Your task to perform on an android device: find the value of sin 20 in calculator app
Image 0: 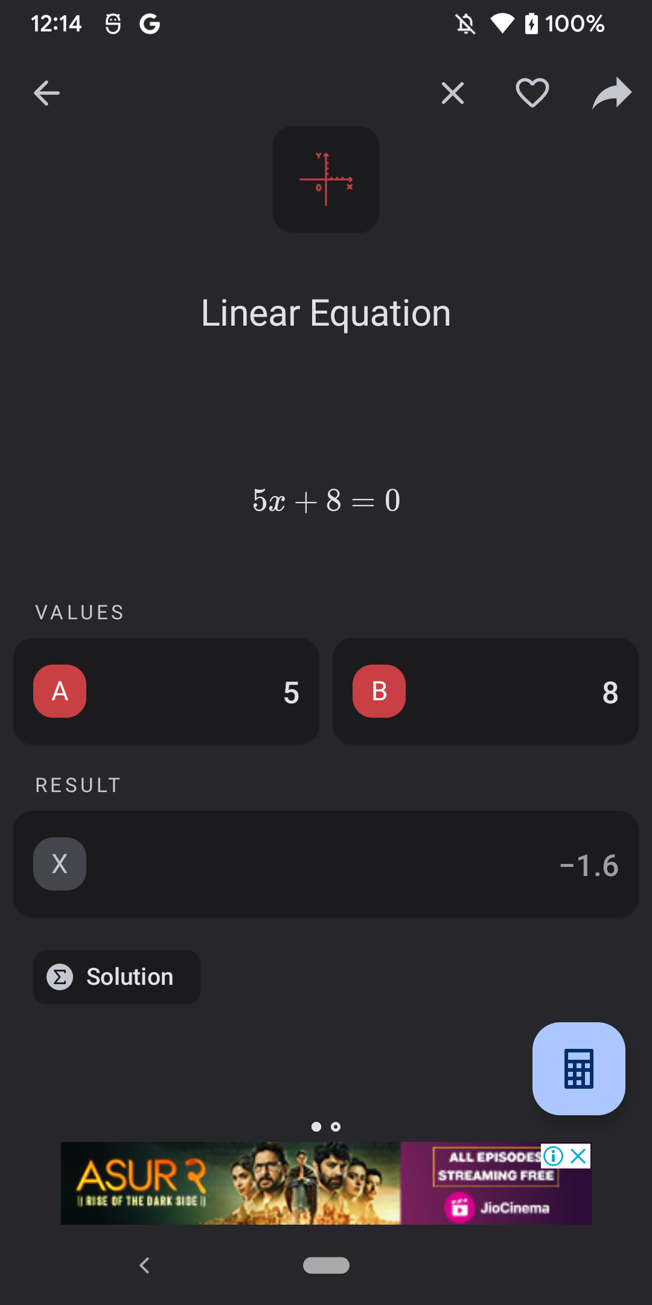
go back
Step 0: press back button
Image 1: 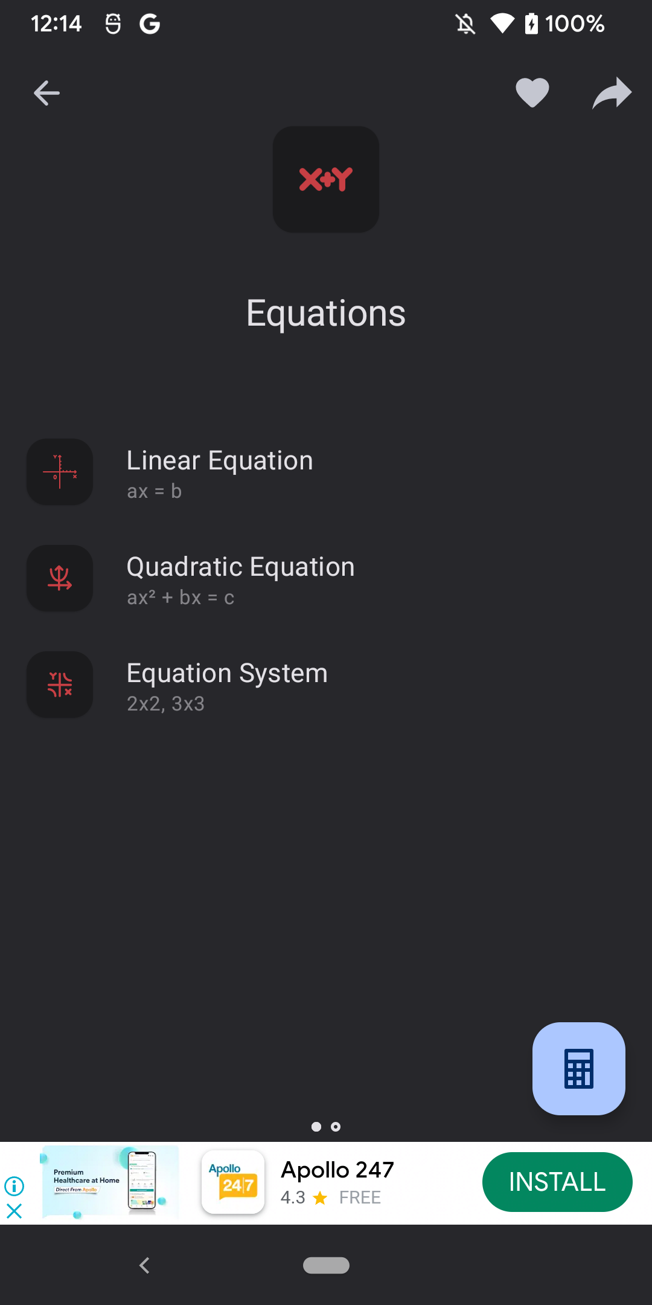
go back
Step 1: press back button
Image 2: 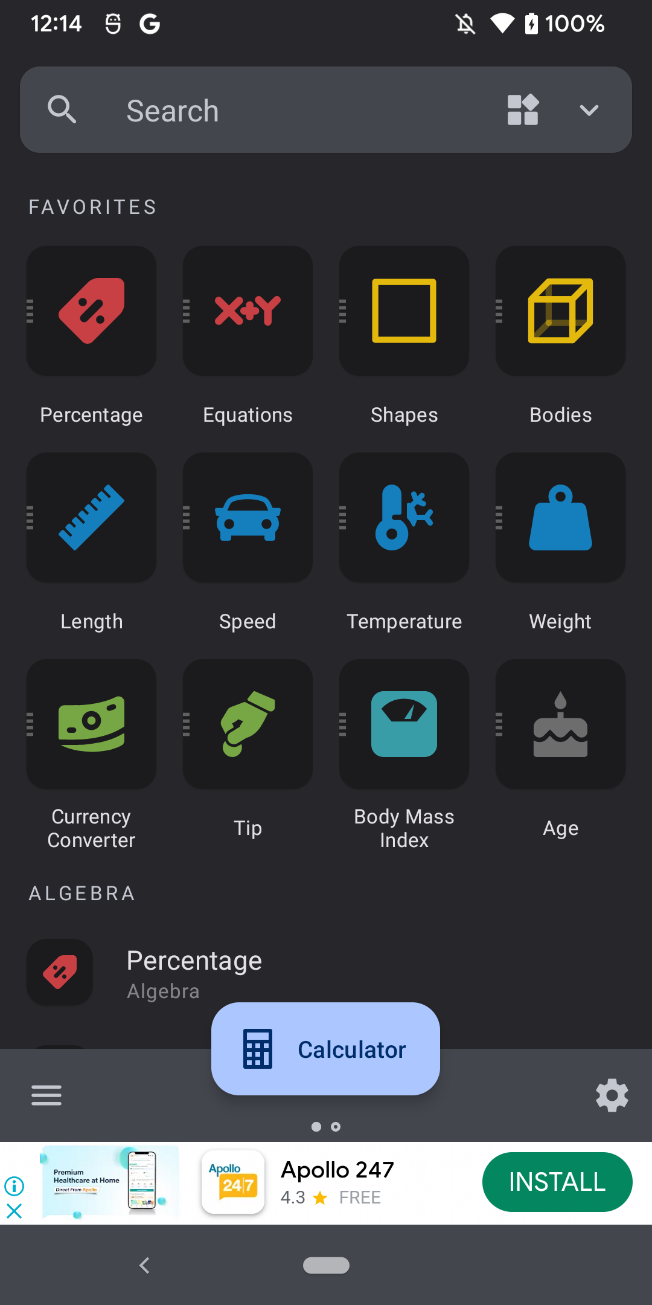
click on Calculator at the bottom of the screen
Step 2: click (376, 1065)
Image 3: 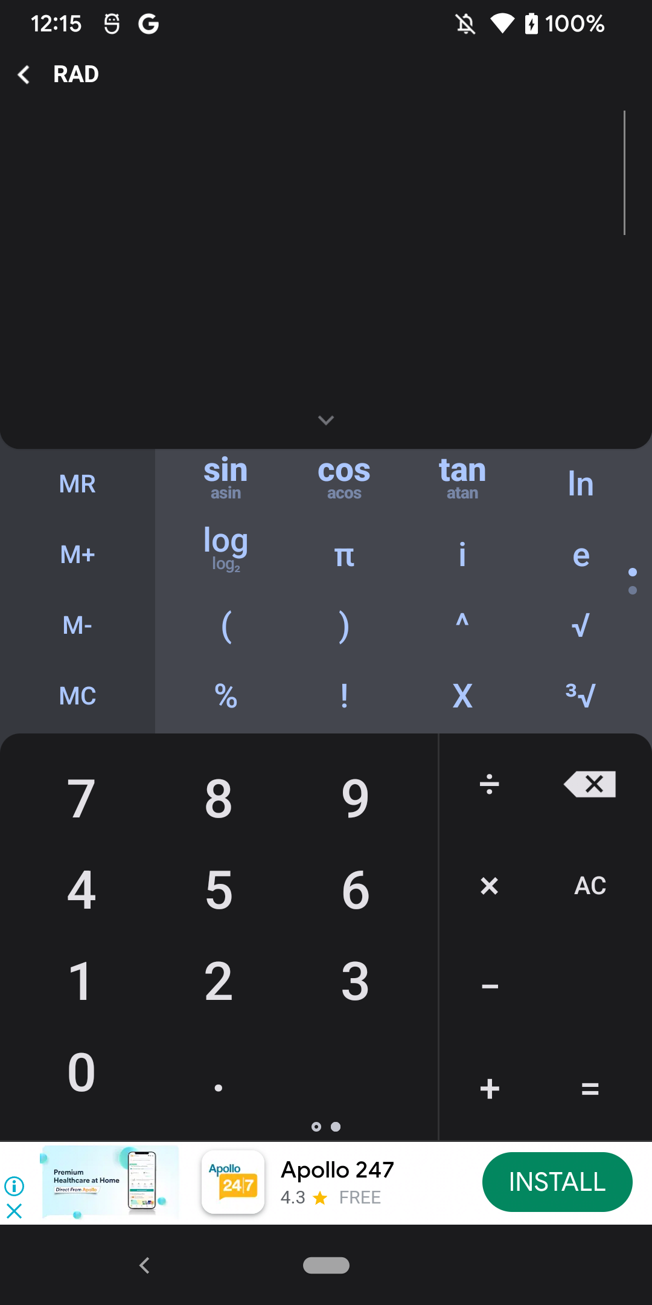
click on sin
Step 3: click (226, 484)
Image 4: 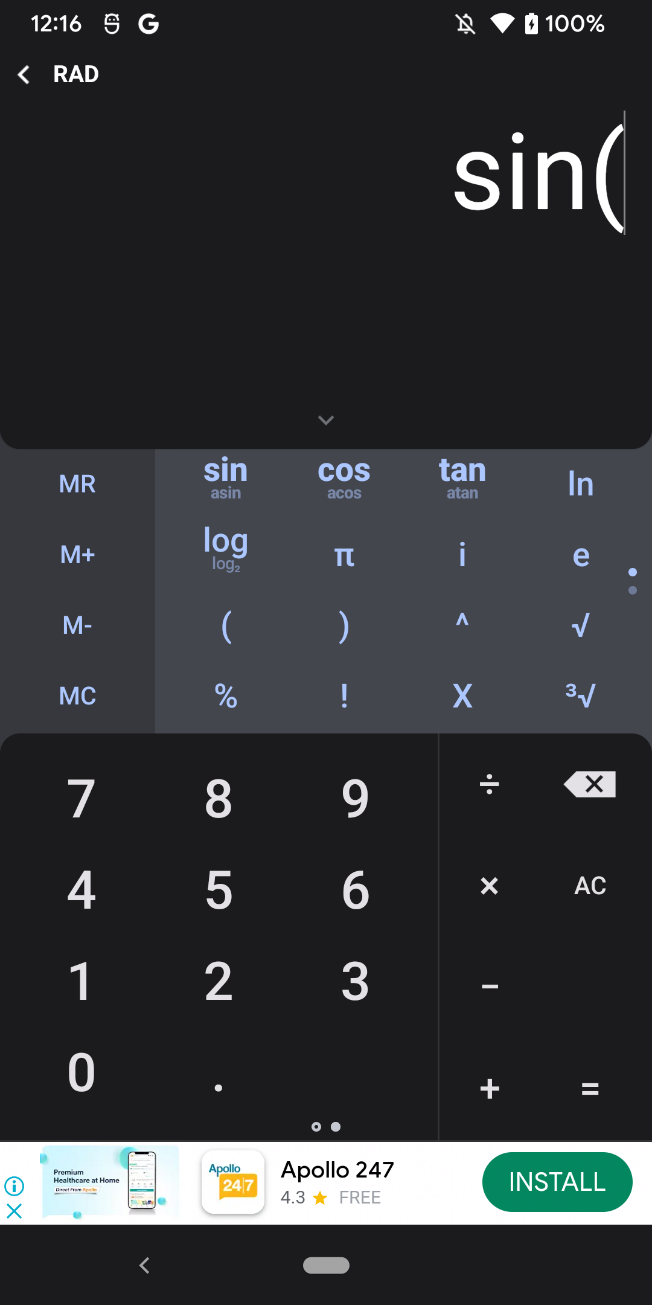
enter the number 20
Step 4: click (343, 990)
Image 5: 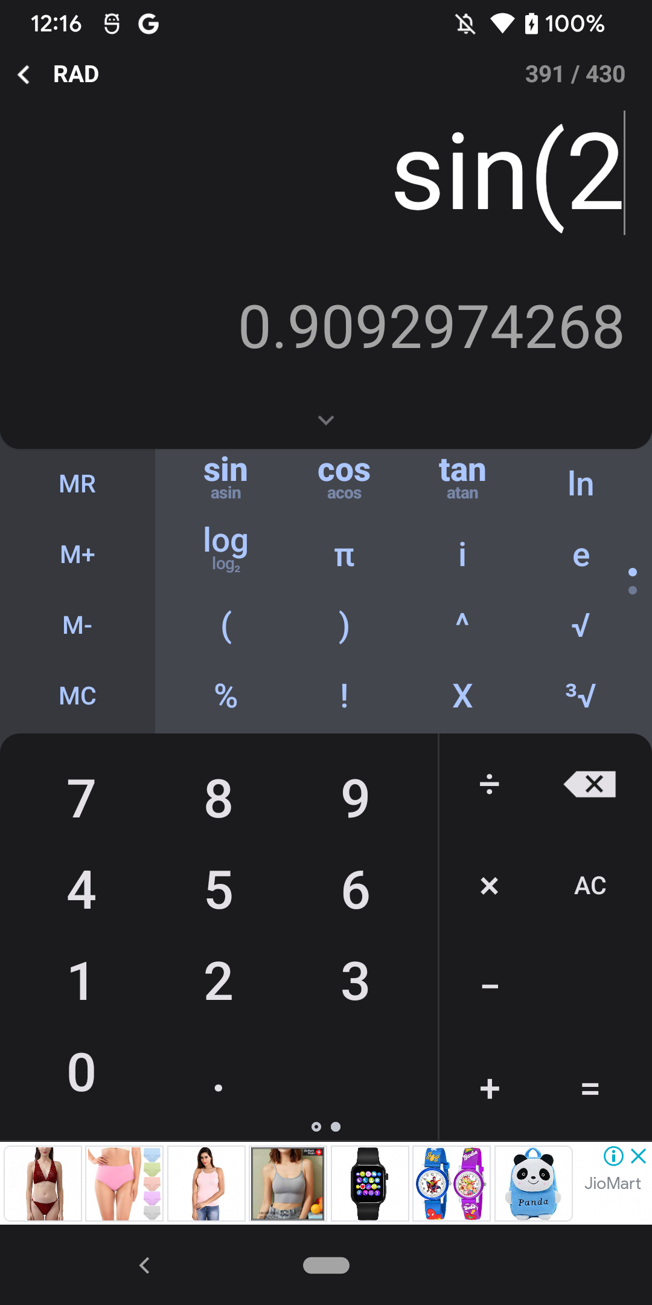
enter the number 20
Step 5: click (85, 1073)
Image 6: 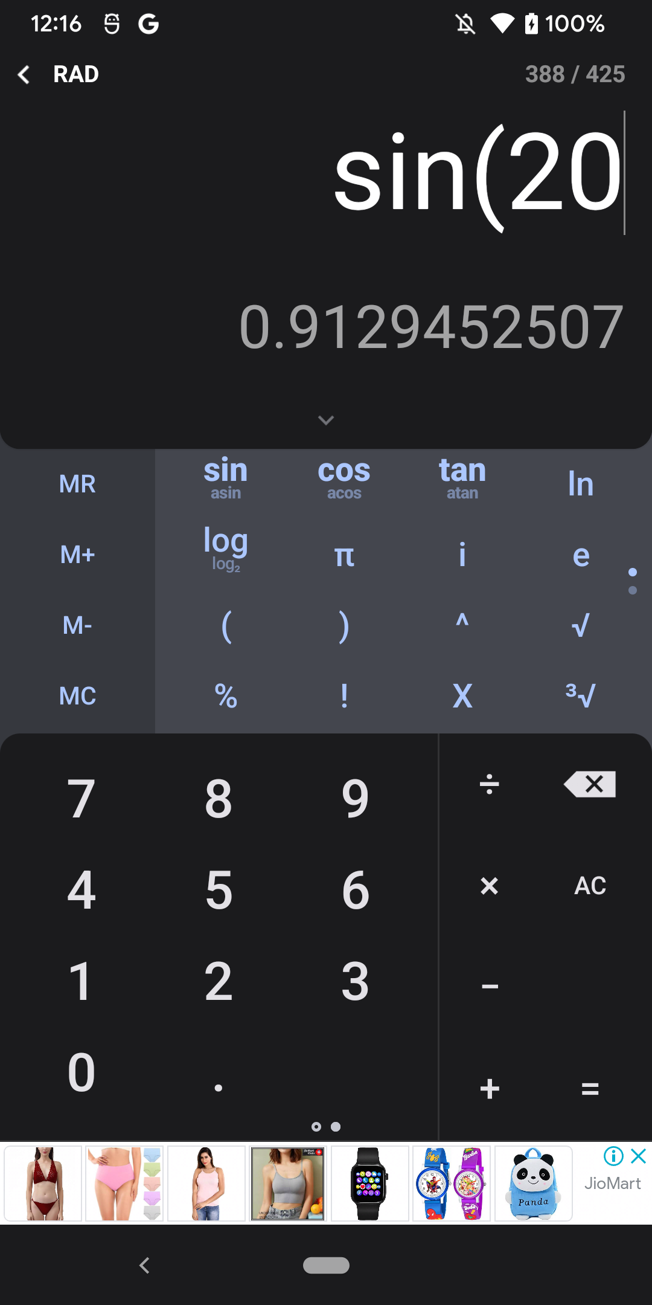
click on the equal icon at the bottom right corner of the screen
Step 6: click (580, 1095)